Your task to perform on an android device: Go to the community tab and join the pregnancy community to connect with other pregnant women.
Image 0: 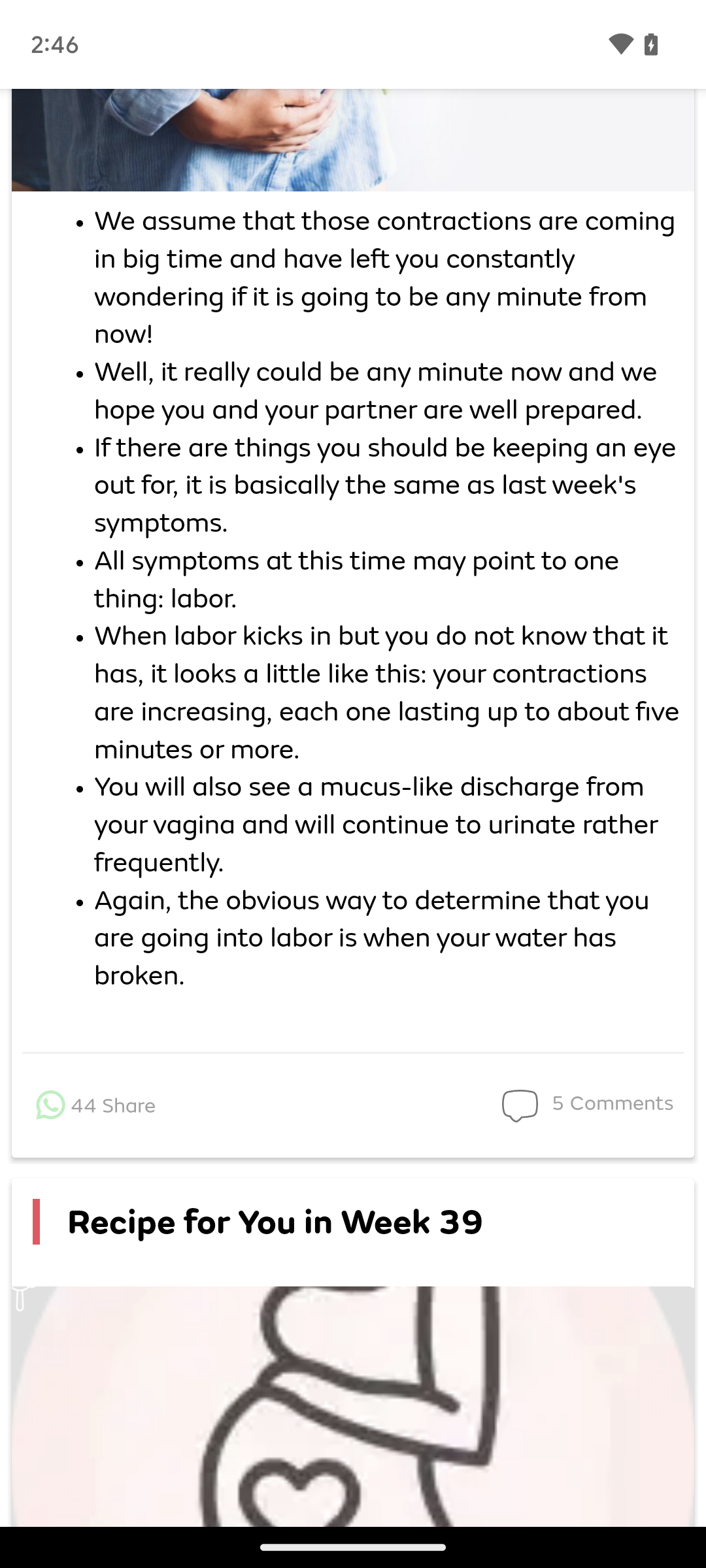
go back
Step 0: press back button
Image 1: 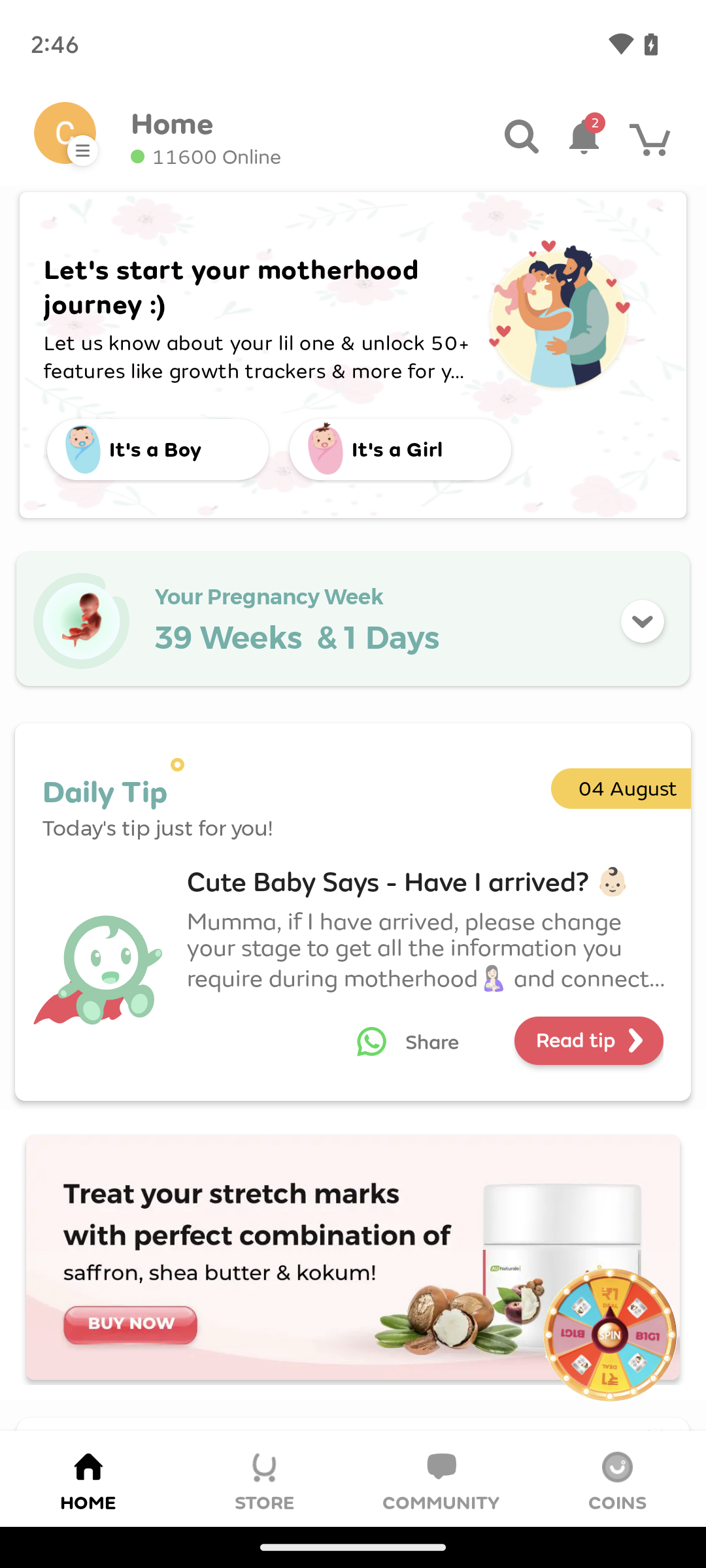
Click on the community tab, which is on the second number from the bottom right.
Step 1: click (463, 1465)
Image 2: 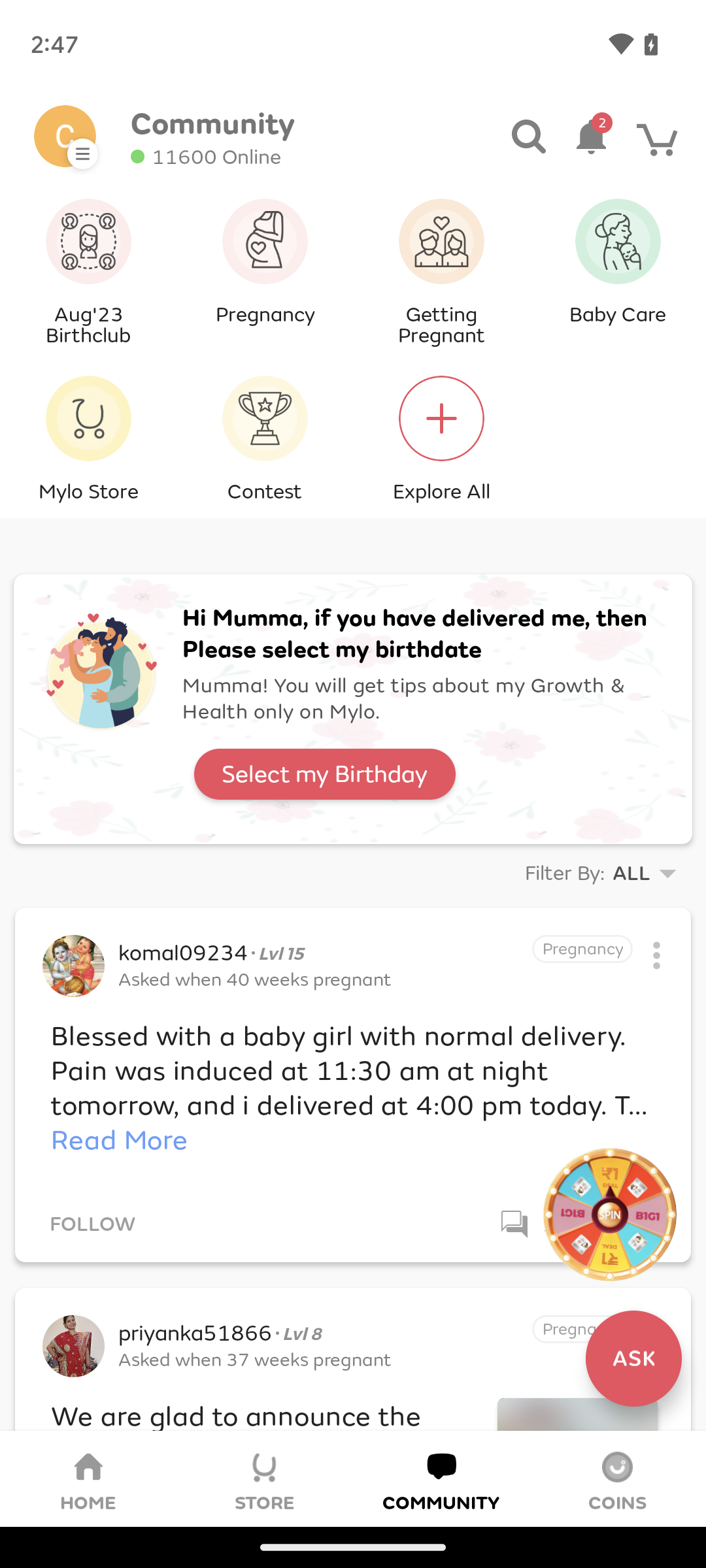
Click on the pregnancy tab community, which is on the second number in the first row from the top left.
Step 2: click (277, 234)
Image 3: 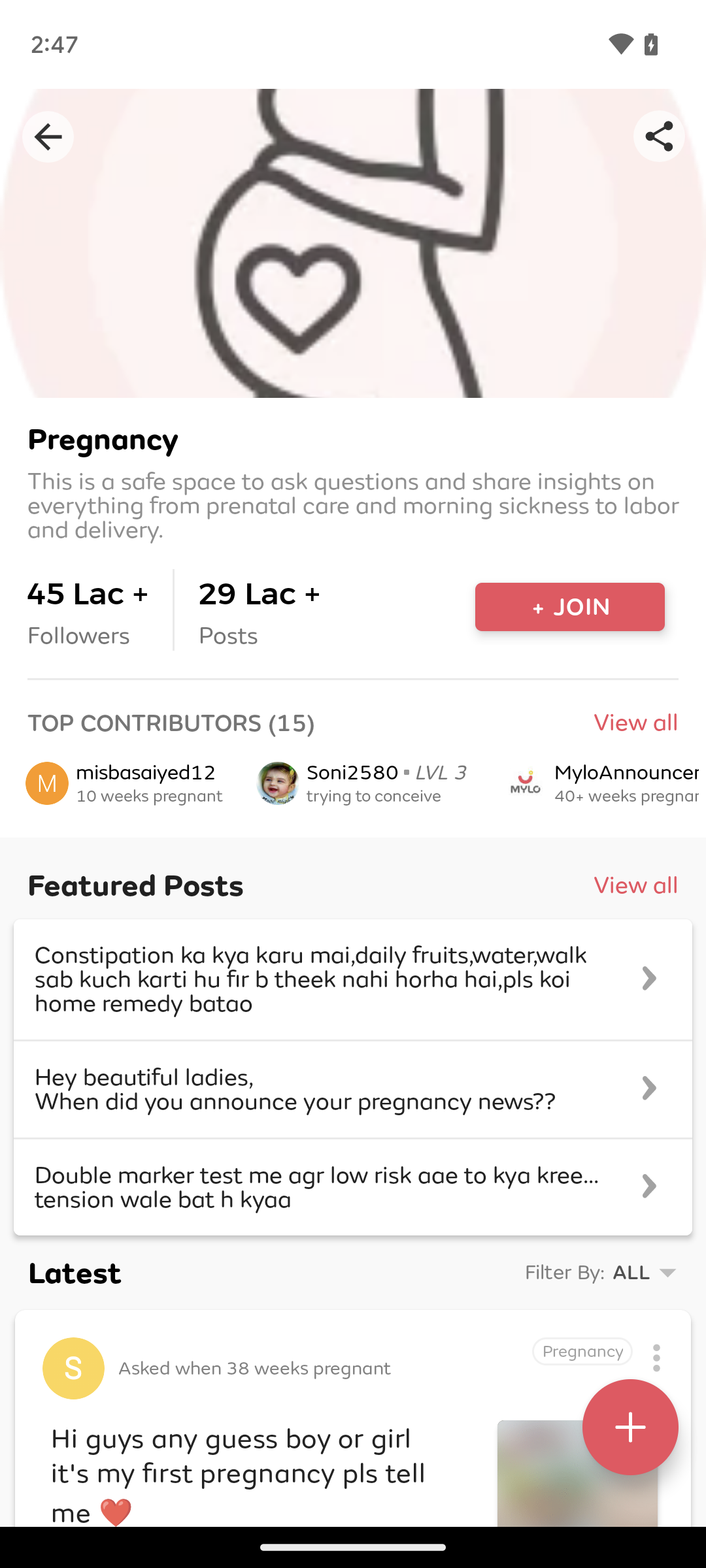
Click on the join option in the red box.
Step 3: click (570, 607)